Your task to perform on an android device: Go to the Vimeo app, create a playlist named "Healthy," and add videos to the playlist.
Image 1: 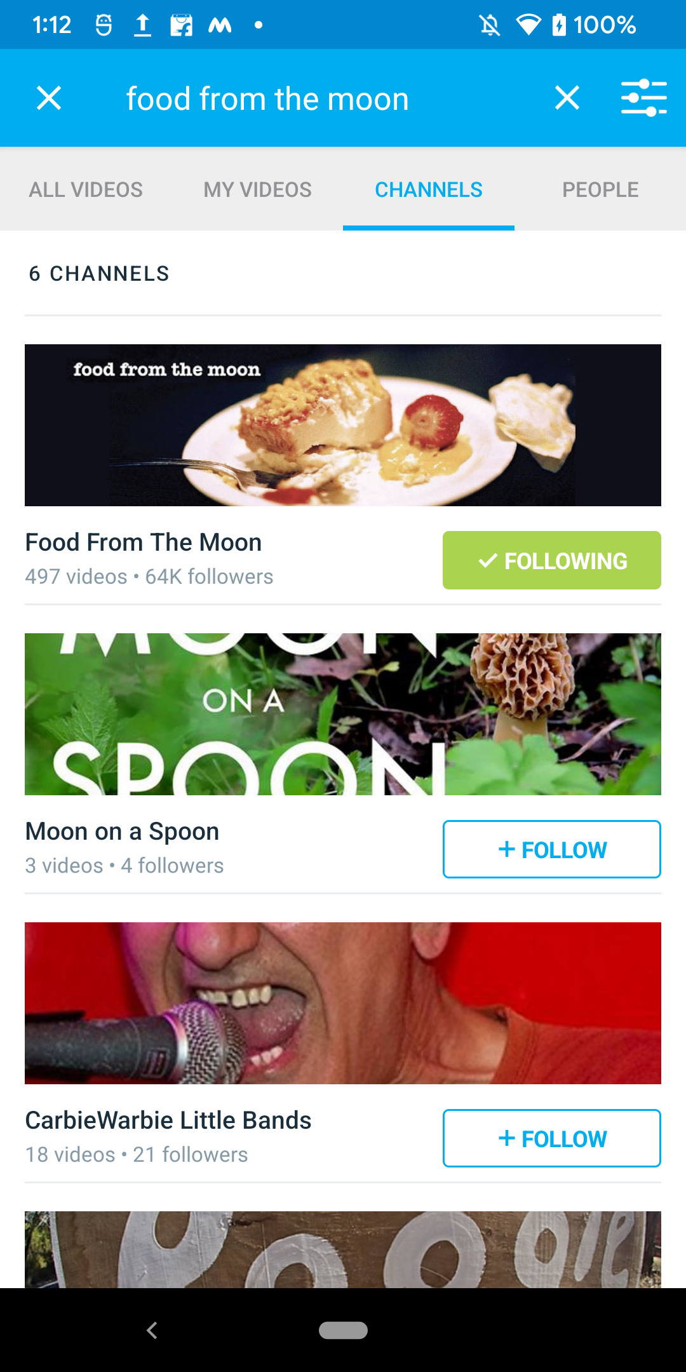
Go back to the previous page
Step 1: press back button
Image 2: 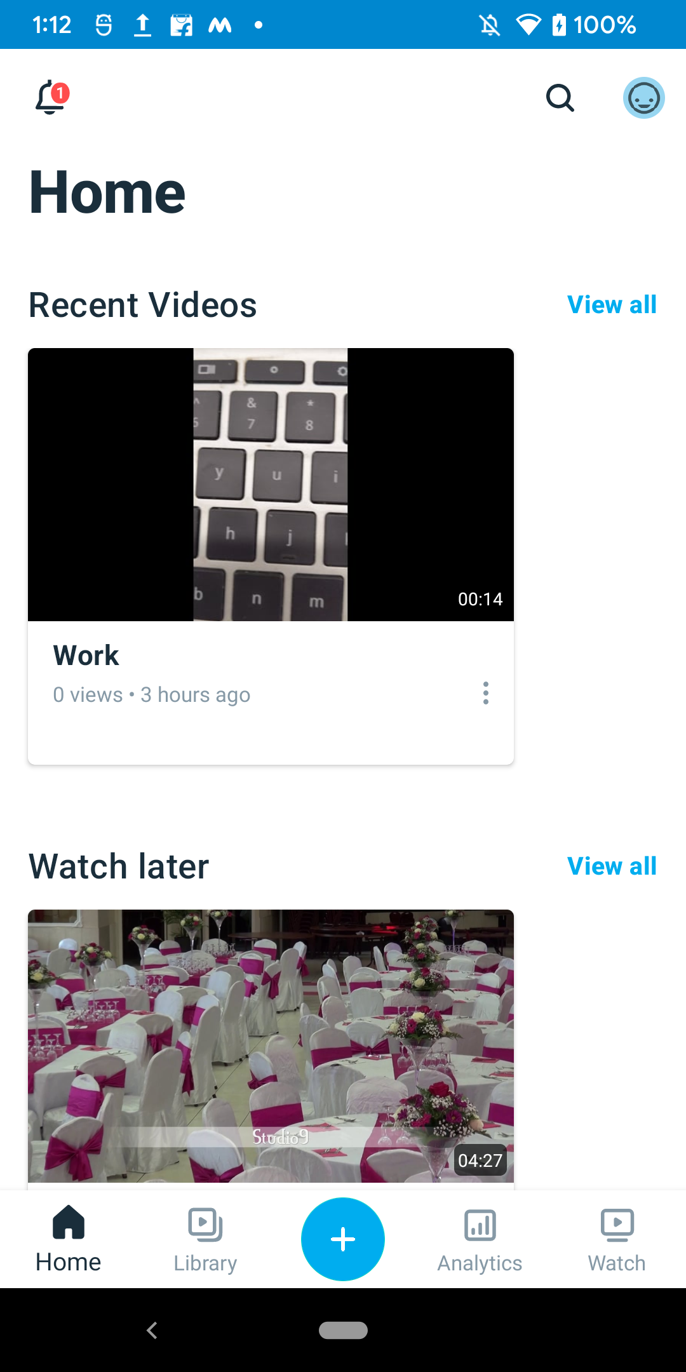
Click on the library tab
Step 2: click (206, 1239)
Image 3: 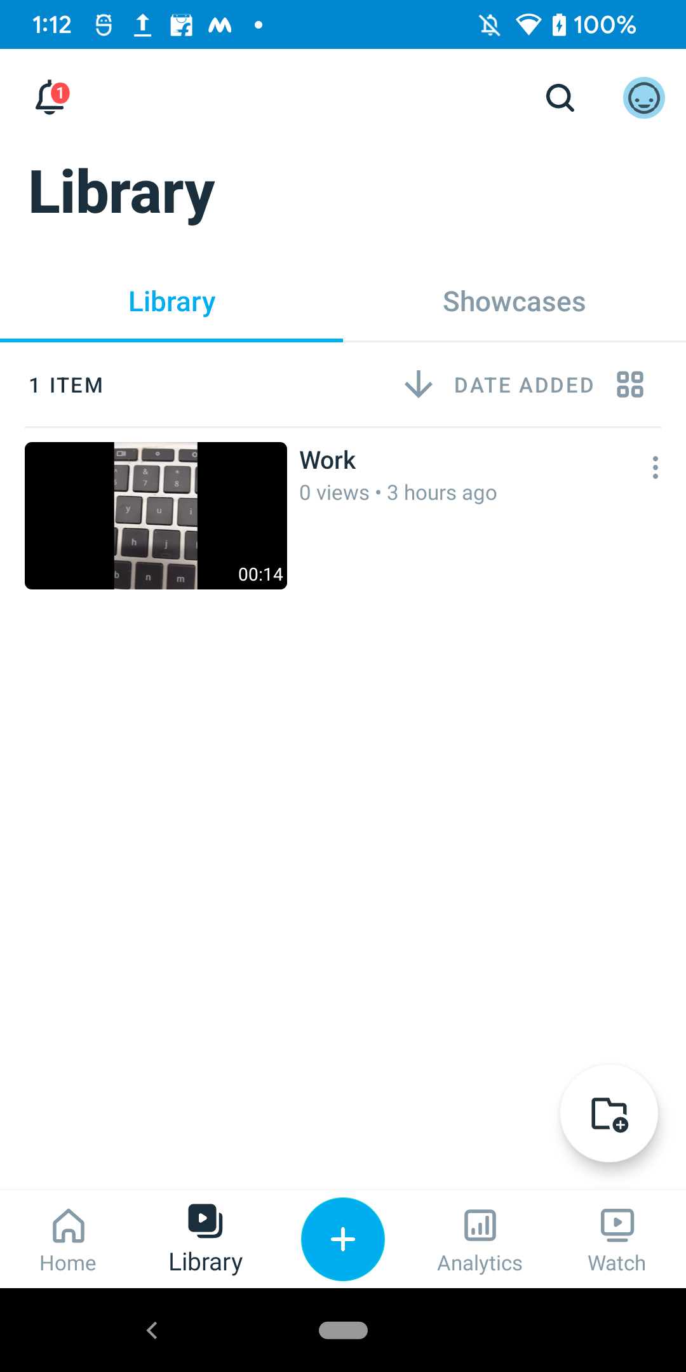
Click on the folder icon at the bottom right corner
Step 3: click (609, 1113)
Image 4: 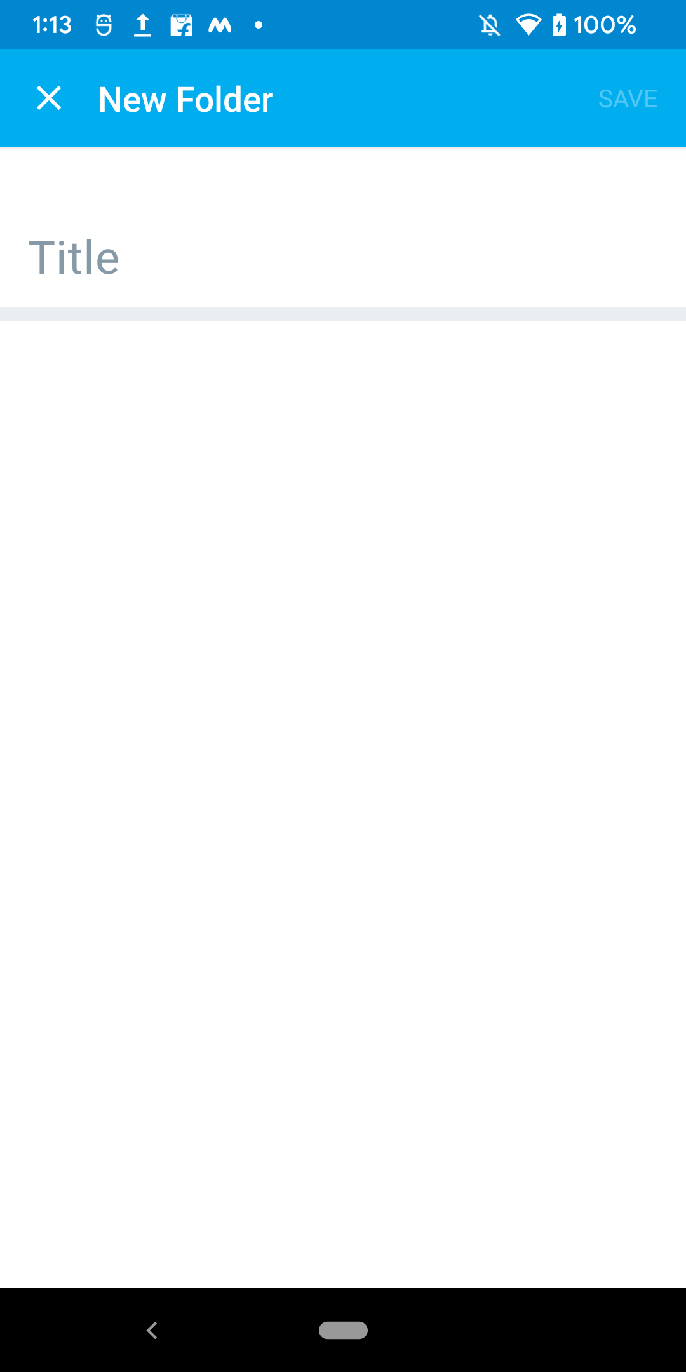
Click on the title text box
Step 4: click (343, 241)
Image 5: 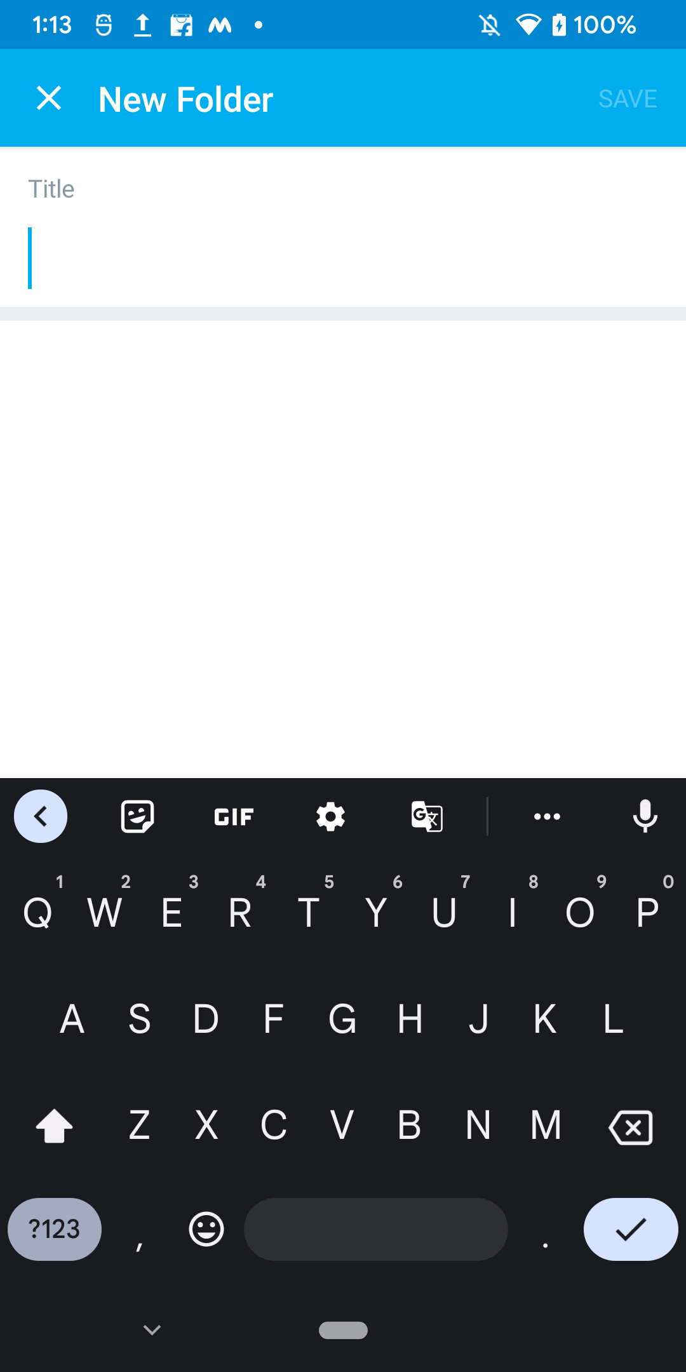
Add title as Healthy
Step 5: type "Healthy"
Image 6: 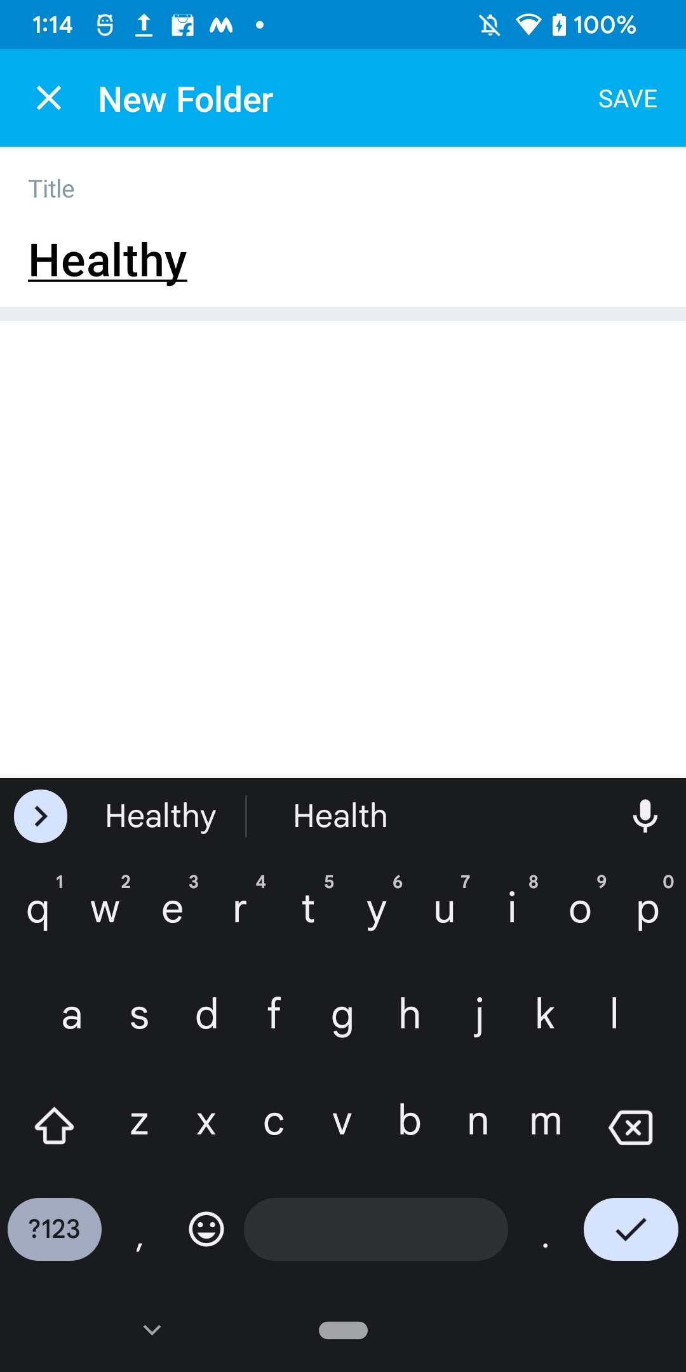
Click on the save button at the top right corner 
Step 6: click (628, 97)
Image 7: 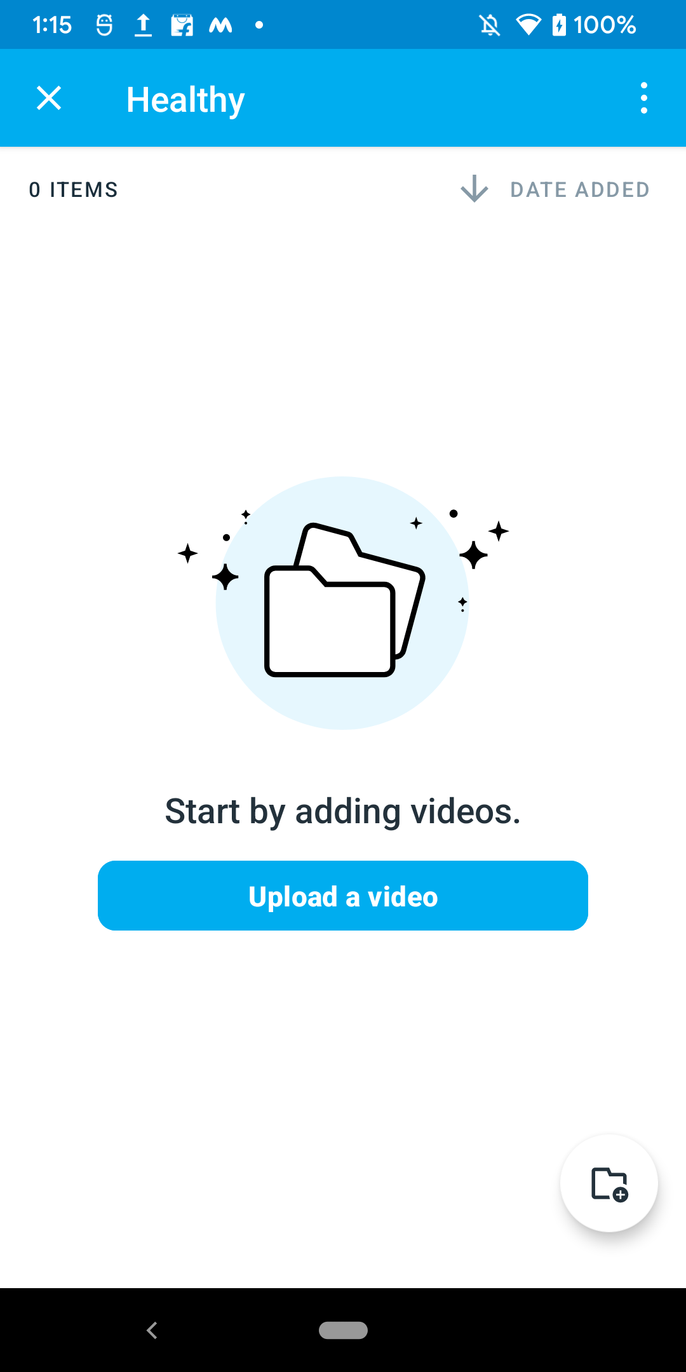
Click on the upload a video button
Step 7: click (342, 895)
Image 8: 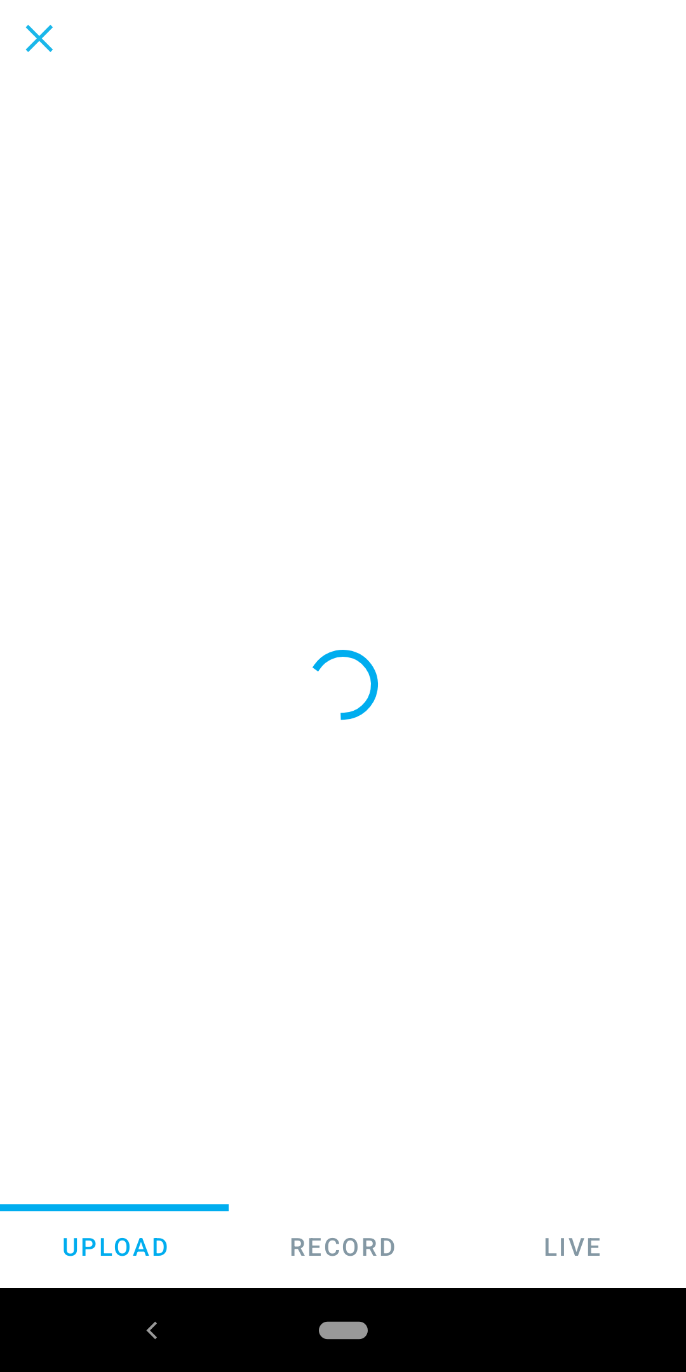
Click on the upload a video button
Step 8: wait
Image 9: 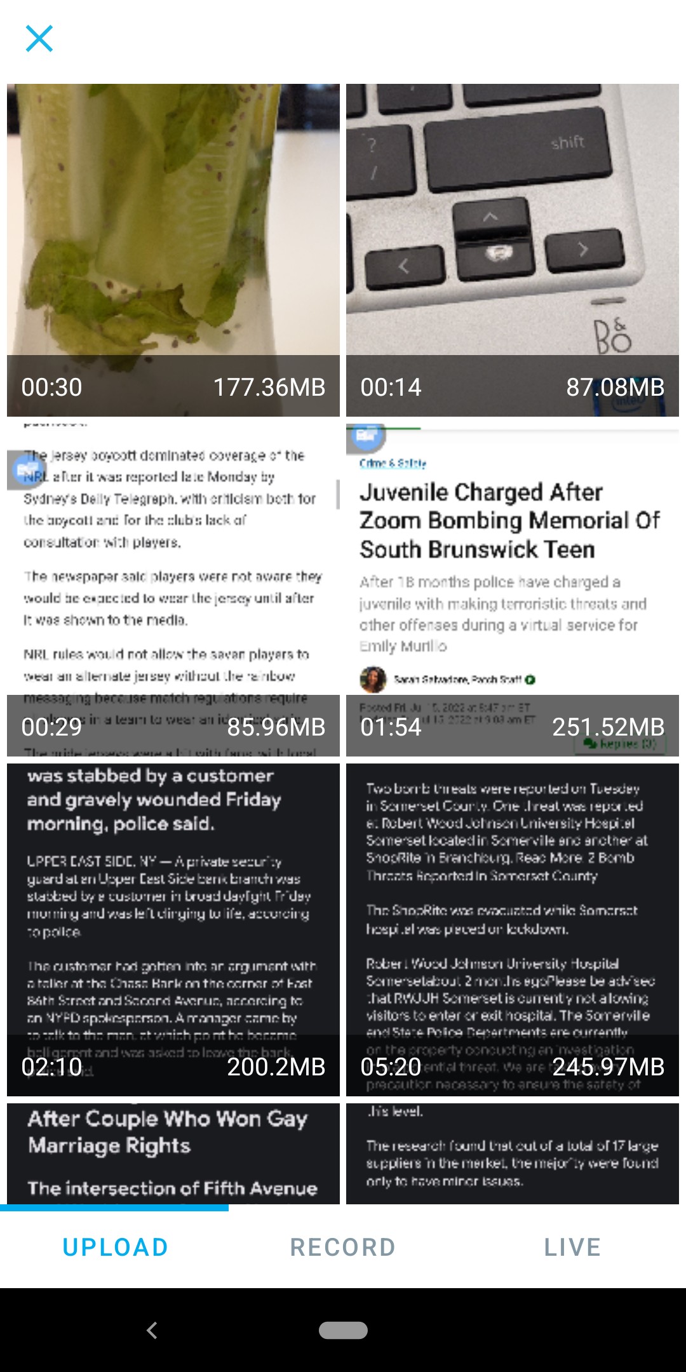
Click on the first video
Step 9: click (211, 253)
Image 10: 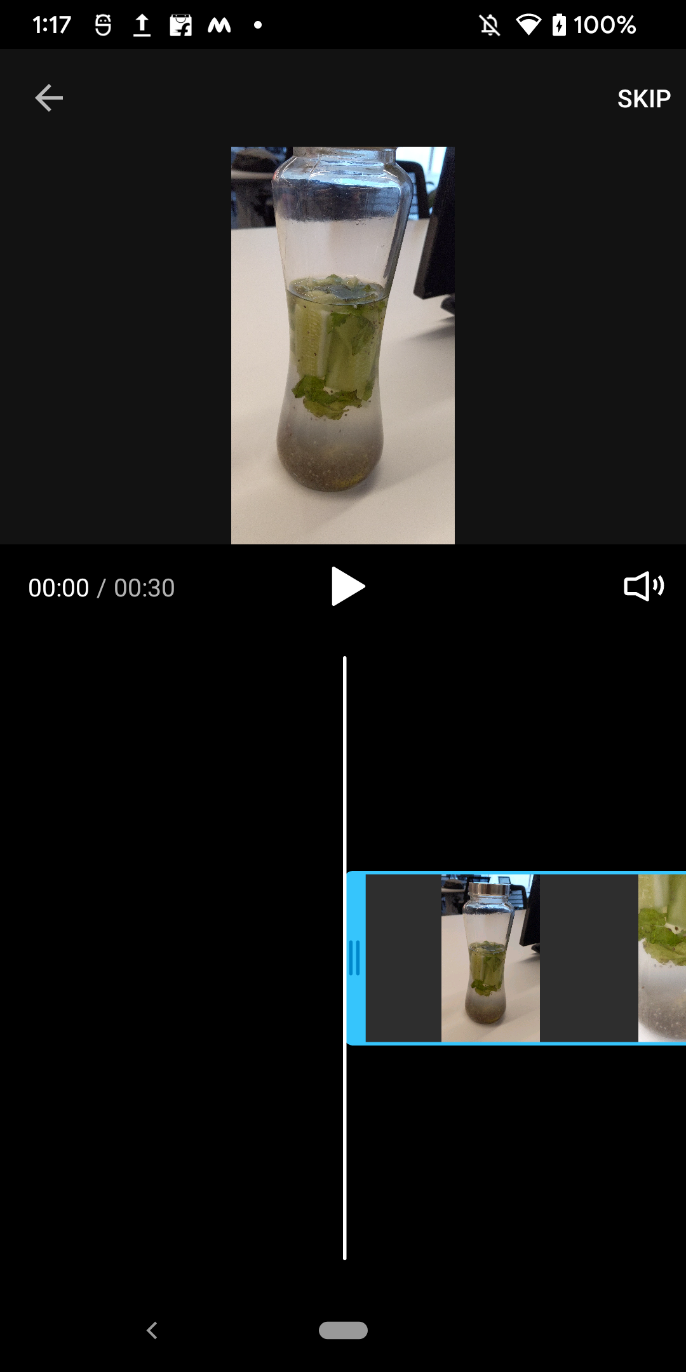
Click on the skip button at the top right corner
Step 10: click (643, 97)
Image 11: 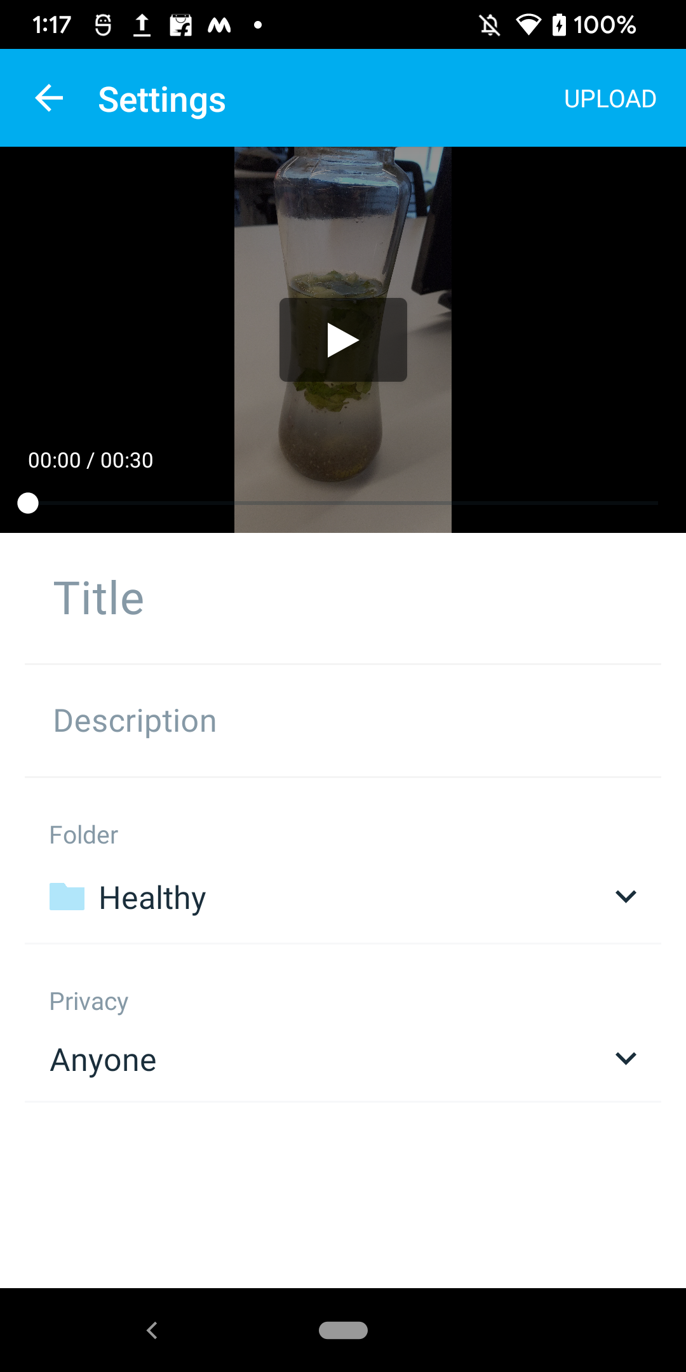
Click on the upload button at the top right corner
Step 11: click (611, 97)
Image 12: 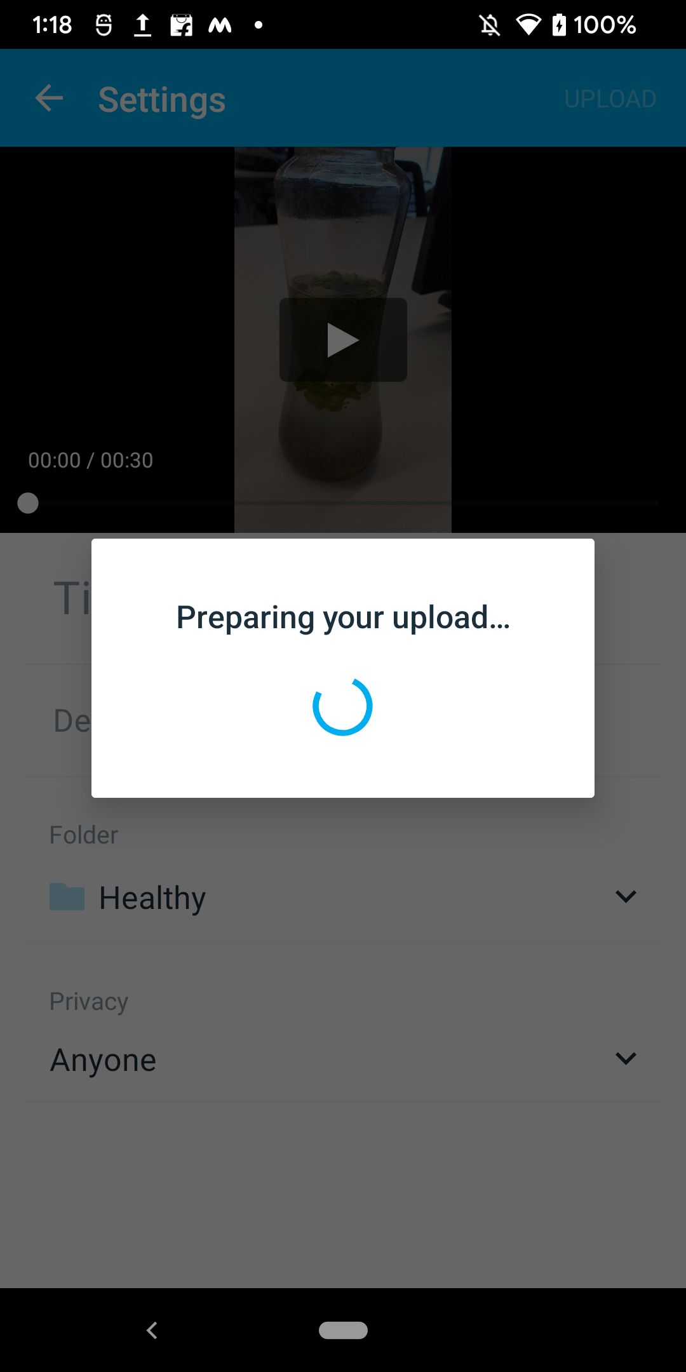
Click on the upload button at the top right corner
Step 12: wait